Your task to perform on an android device: I want to read reviews of locks.
Image 0: 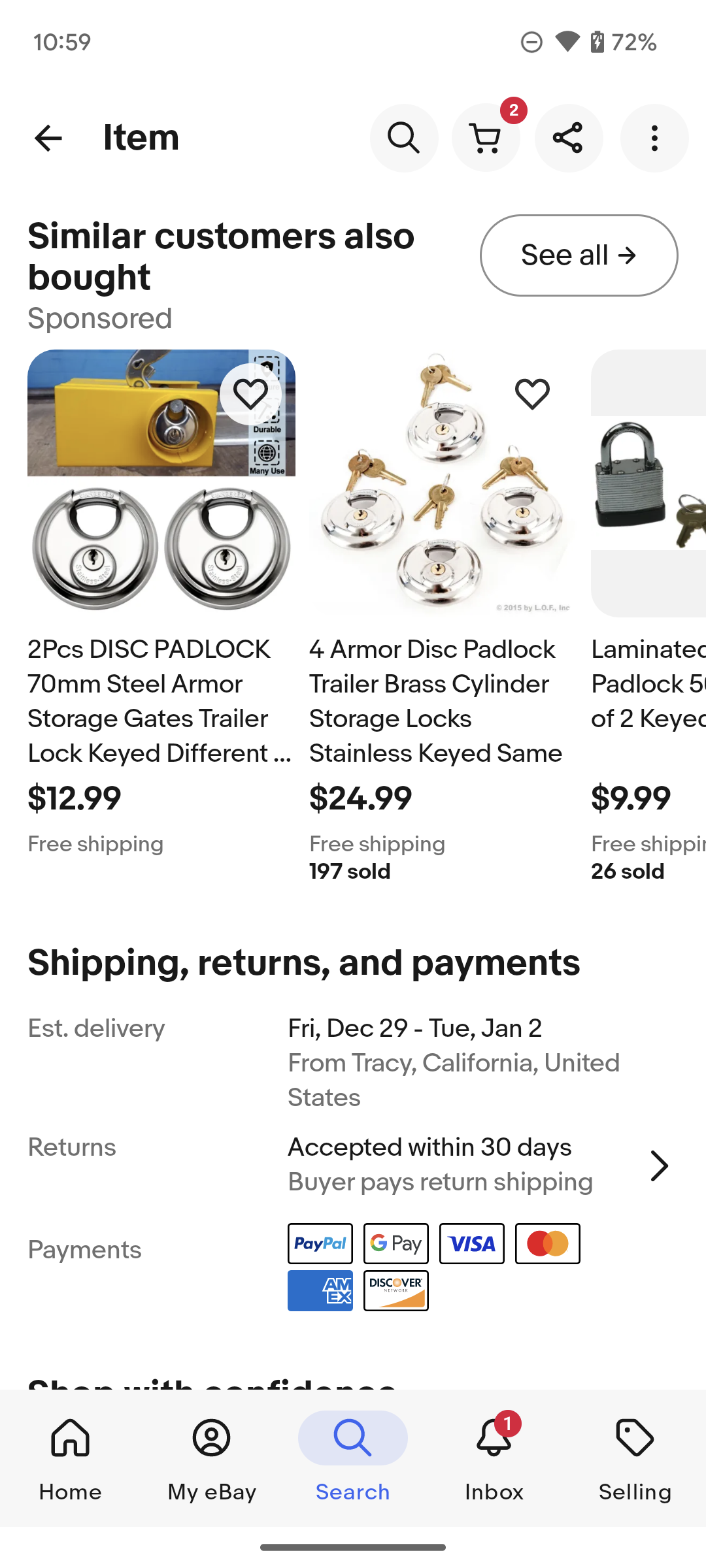
Swipe up on the screen.
Step 0: scroll left
Image 1: 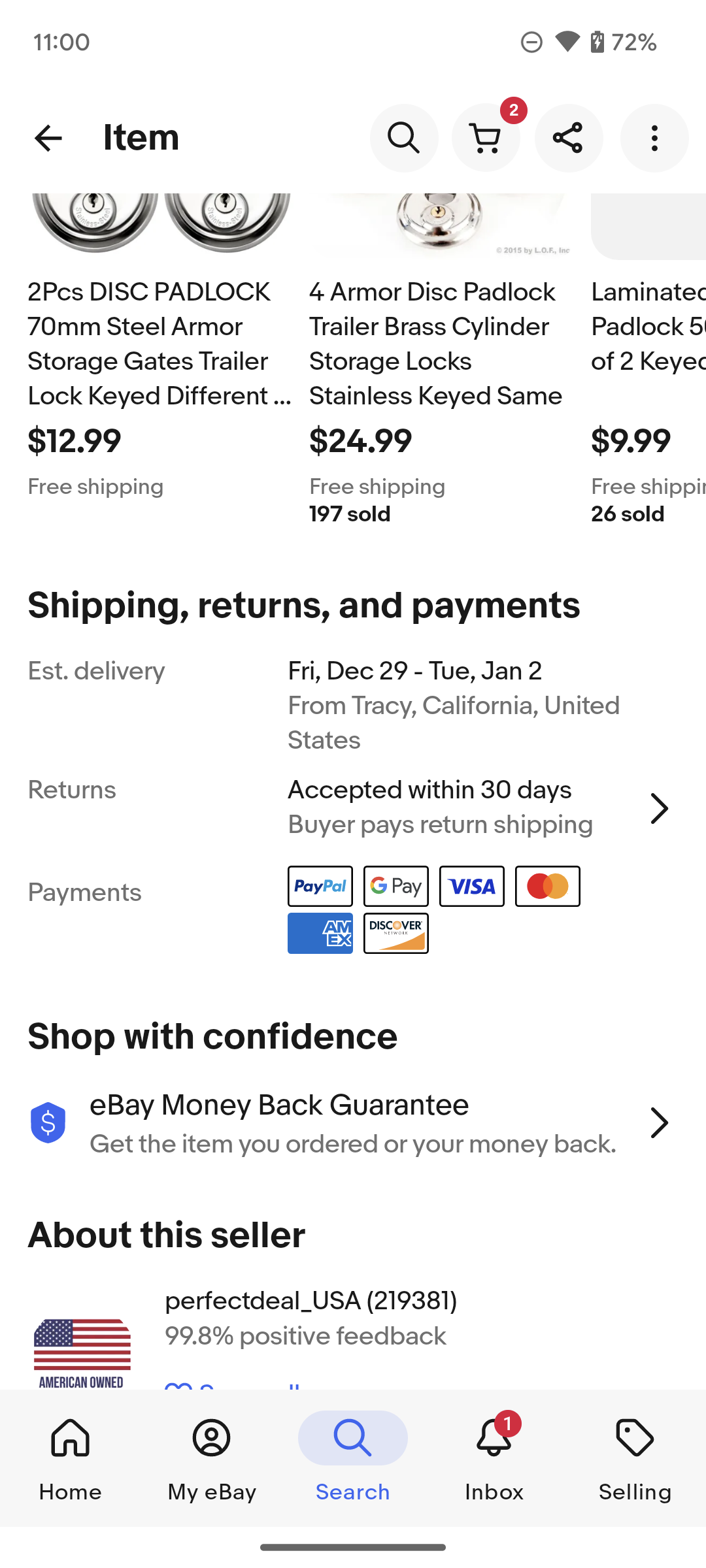
Swipe up on the screen.
Step 1: scroll left
Image 2: 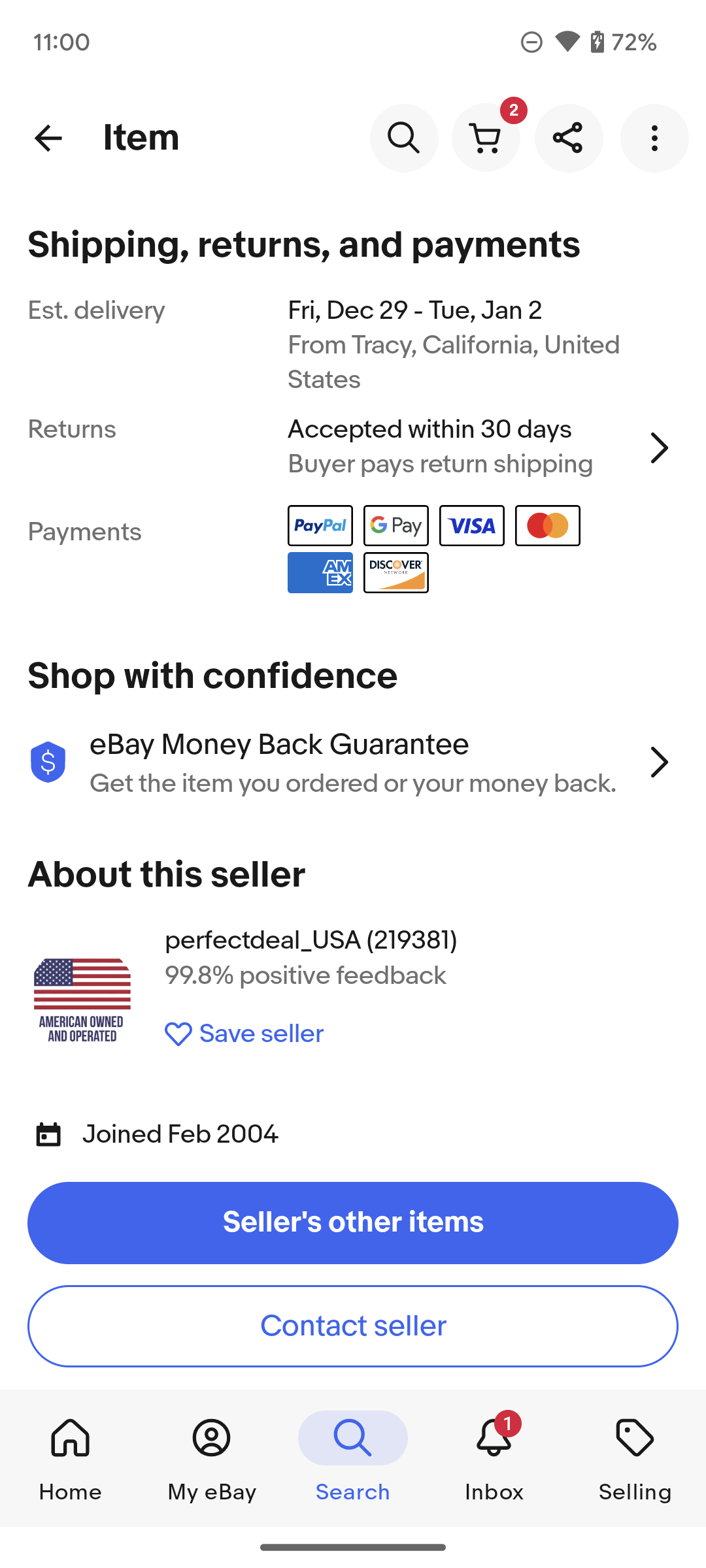
Swipe up on the screen.
Step 2: scroll left
Image 3: 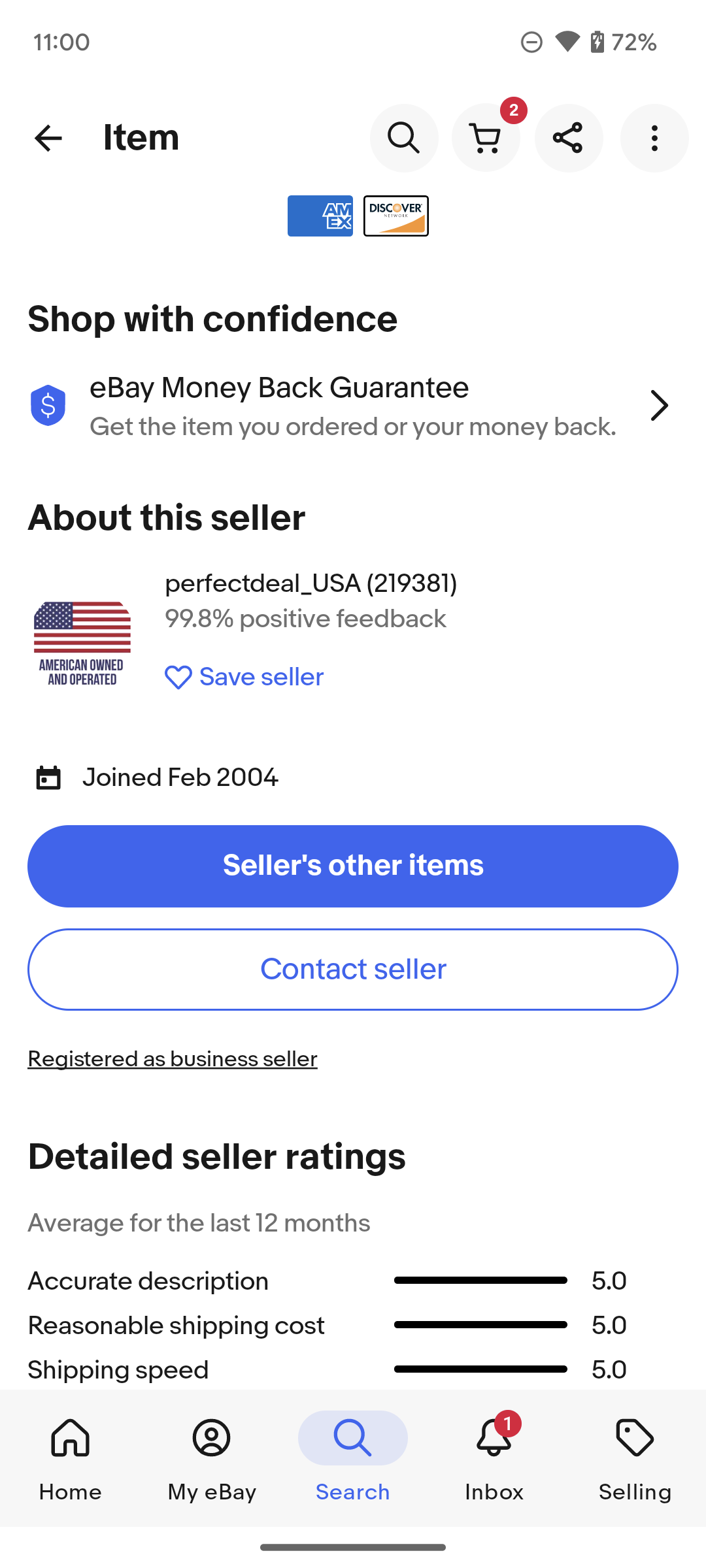
Swipe up on the screen.
Step 3: scroll left
Image 4: 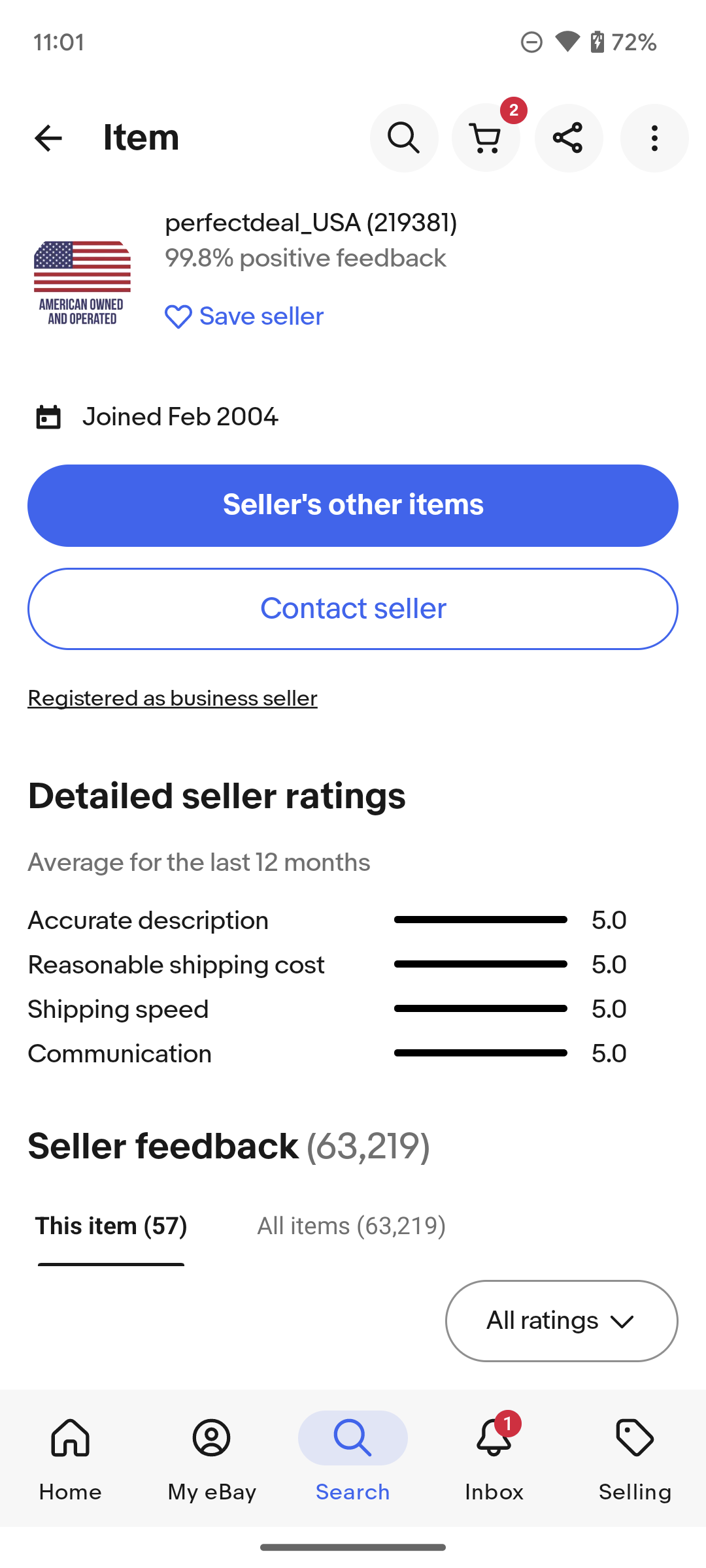
Click on the all ratings option on the screen.
Step 4: click (562, 1321)
Image 5: 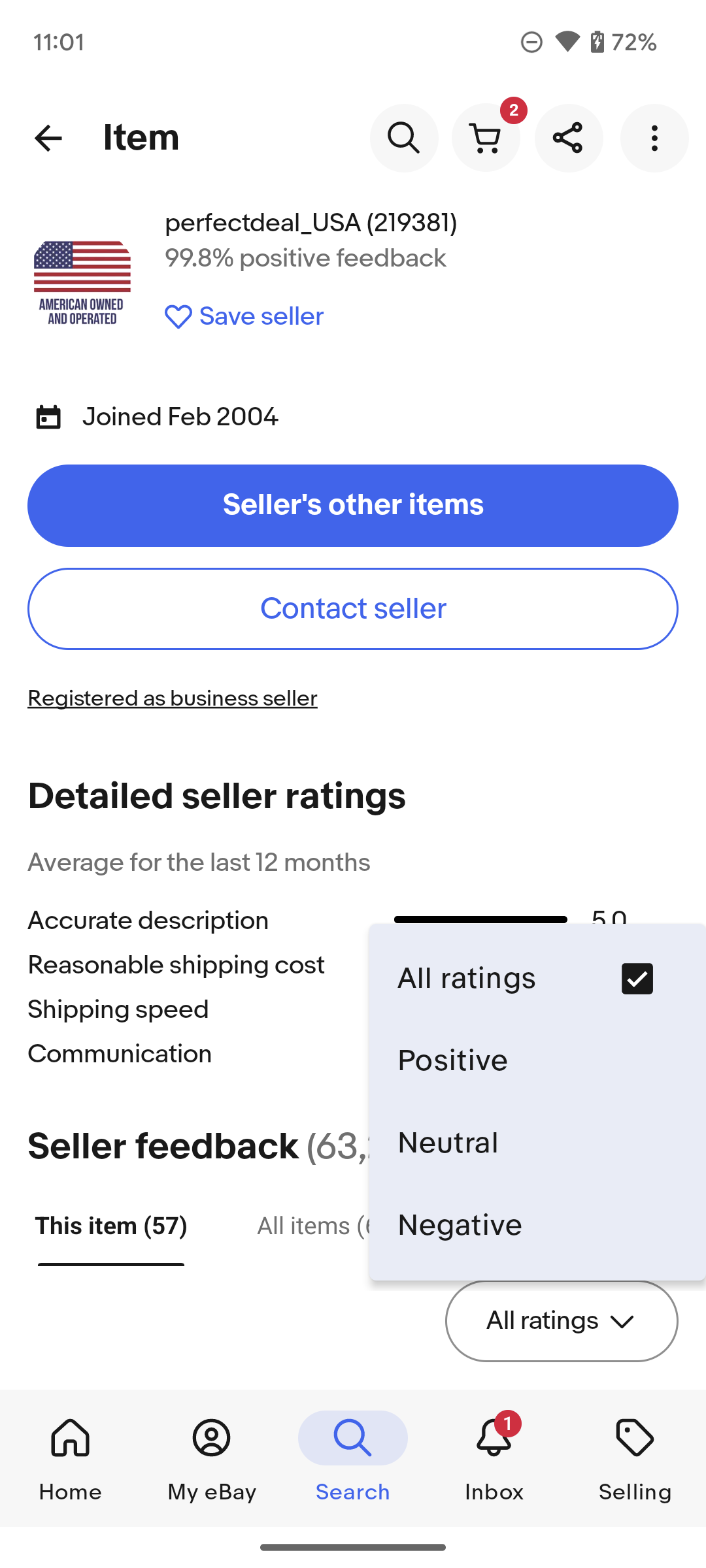
Click on the Positive option on the screen.
Step 5: click (537, 1060)
Image 6: 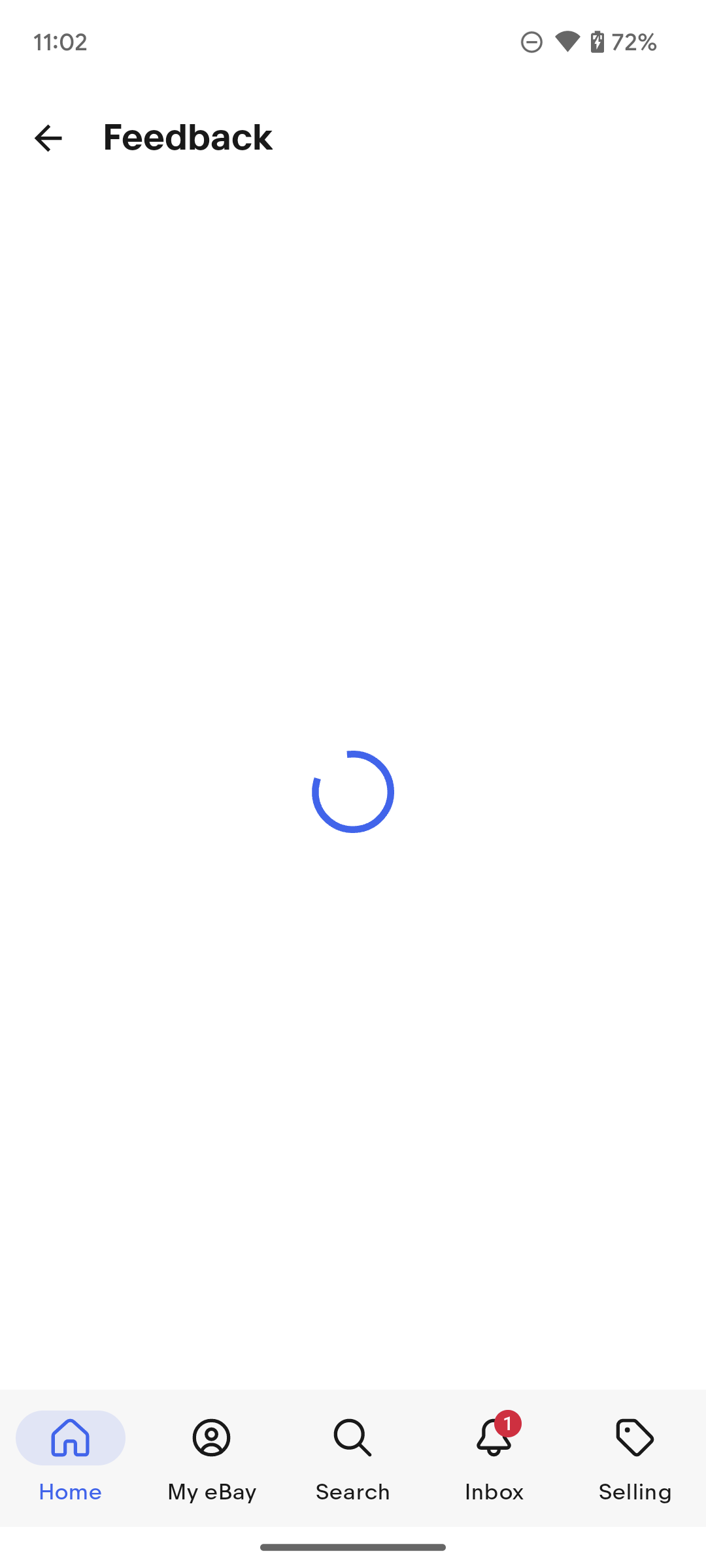
Click on the Positive option on the screen.
Step 6: wait